Your task to perform on an android device: Read reviews of Shoppers for  Vega straighteners 
Image 0: 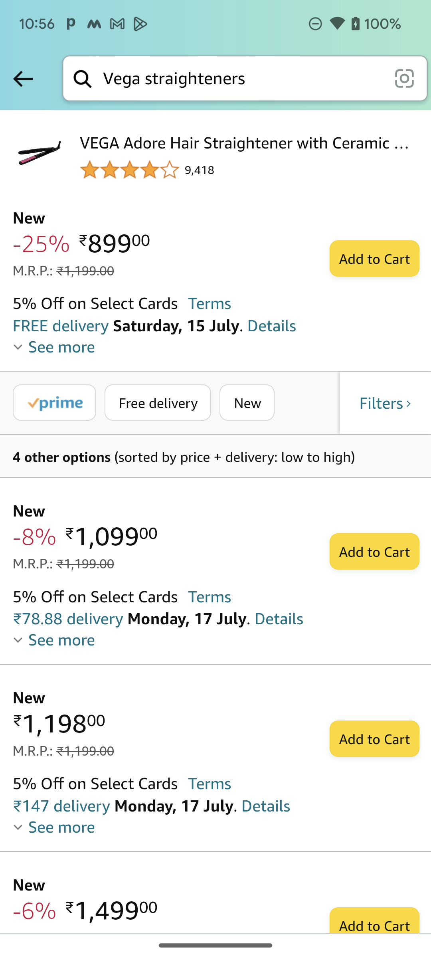
Click on the Left arrow key at the top of the screen.
Step 0: click (23, 79)
Image 1: 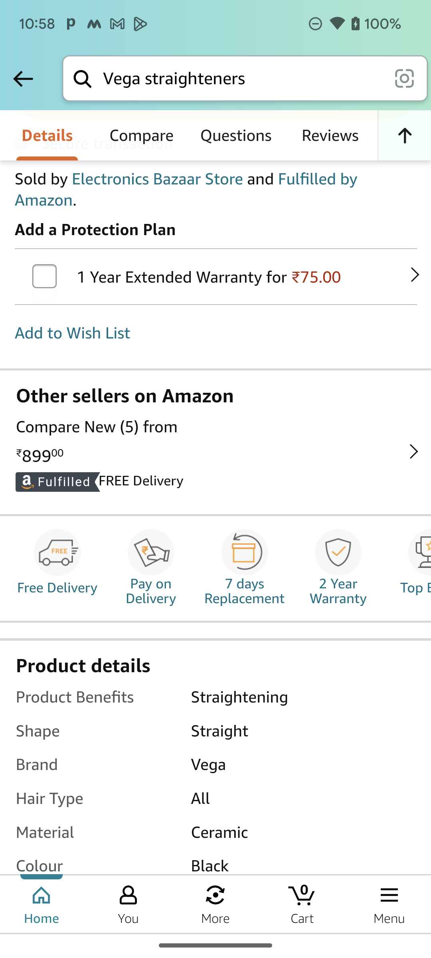
Click on the Reviews option at the top of the screen.
Step 1: click (330, 135)
Image 2: 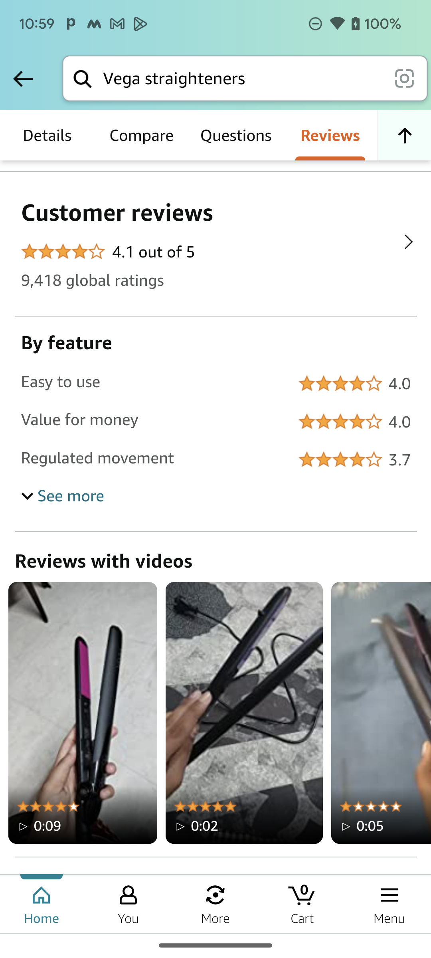
Scroll down to read the reviews.
Step 2: scroll down
Image 3: 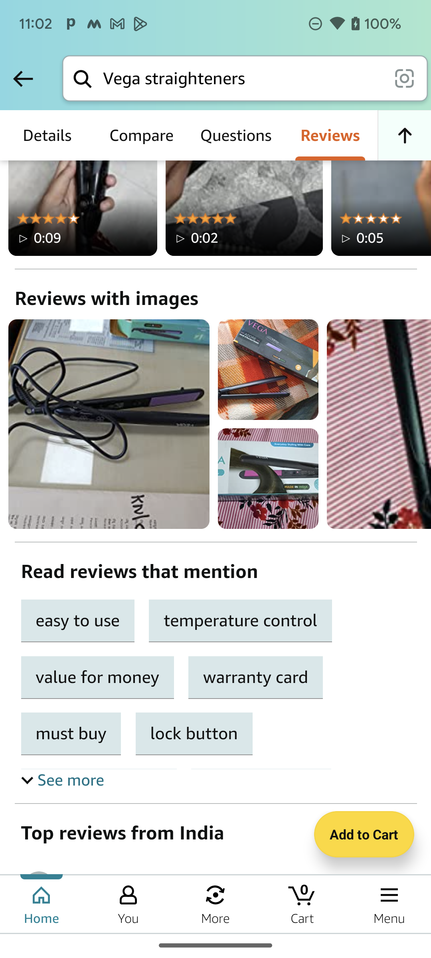
Scroll down to read the reviews.
Step 3: scroll down